Your task to perform on an android device: I forgot to add rake in the gardening tool list, thus I want to edit the gardening tool notes in the Notes app.
Image 0: 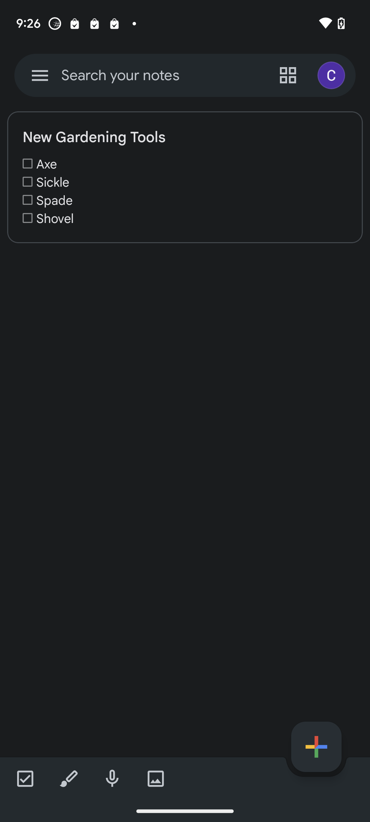
Click on the new gardening tools note
Step 0: click (192, 200)
Image 1: 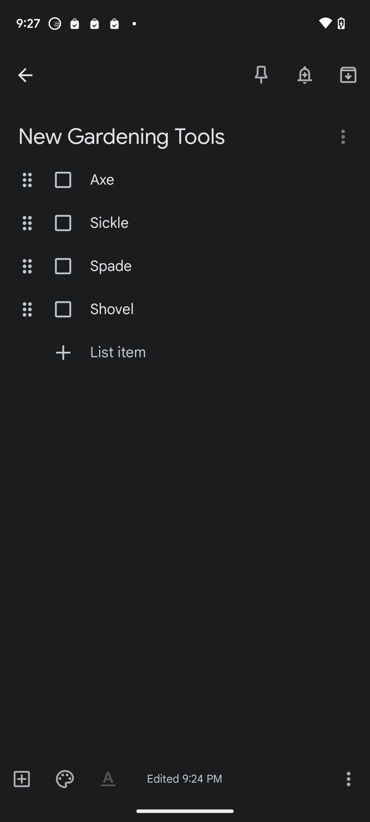
Click on the plus list item option
Step 1: click (218, 352)
Image 2: 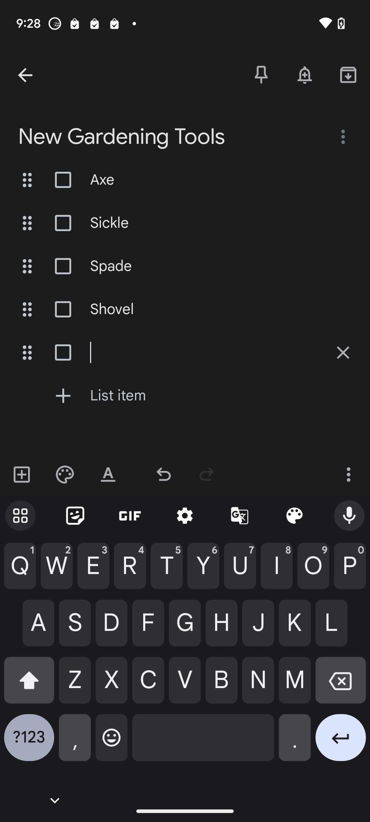
Enter the tool as Rake
Step 2: type "Rake"
Image 3: 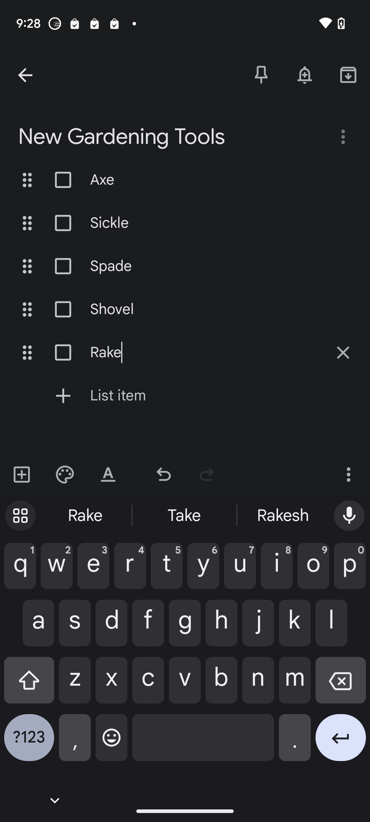
Click on the back arrow option on the top left of the screen
Step 3: click (40, 75)